Your task to perform on an android device: "FDW Robot Vacuum Cleaner 2000pa Strong Suction, 4400mAh, Black" is actually priced higher than that, so please report this item for price gouging on the eBay app.
Image 0: 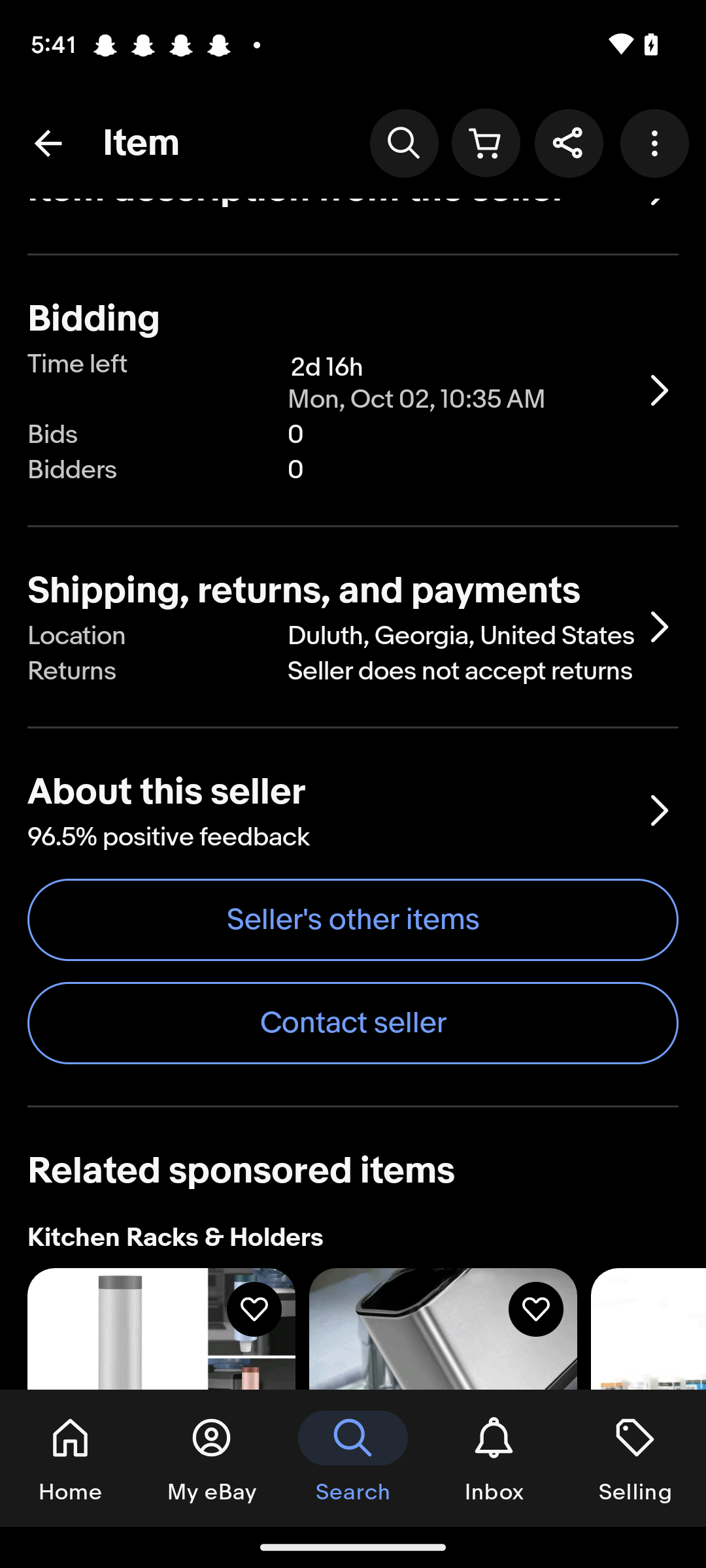
Click on the three dots on the top right corner of the screen.
Step 0: click (658, 142)
Image 2: 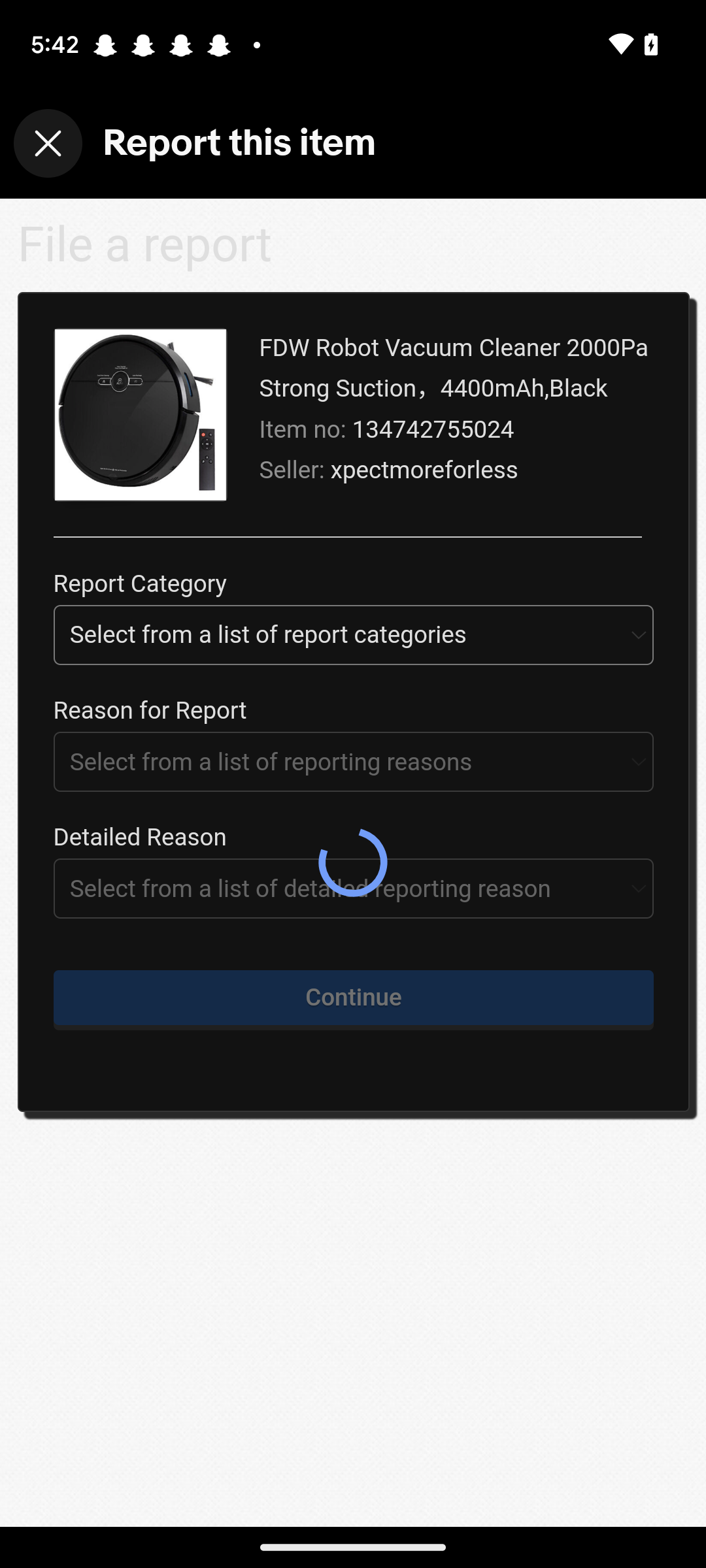
Click on the input box under the Head Report category.
Step 2: click (352, 634)
Image 3: 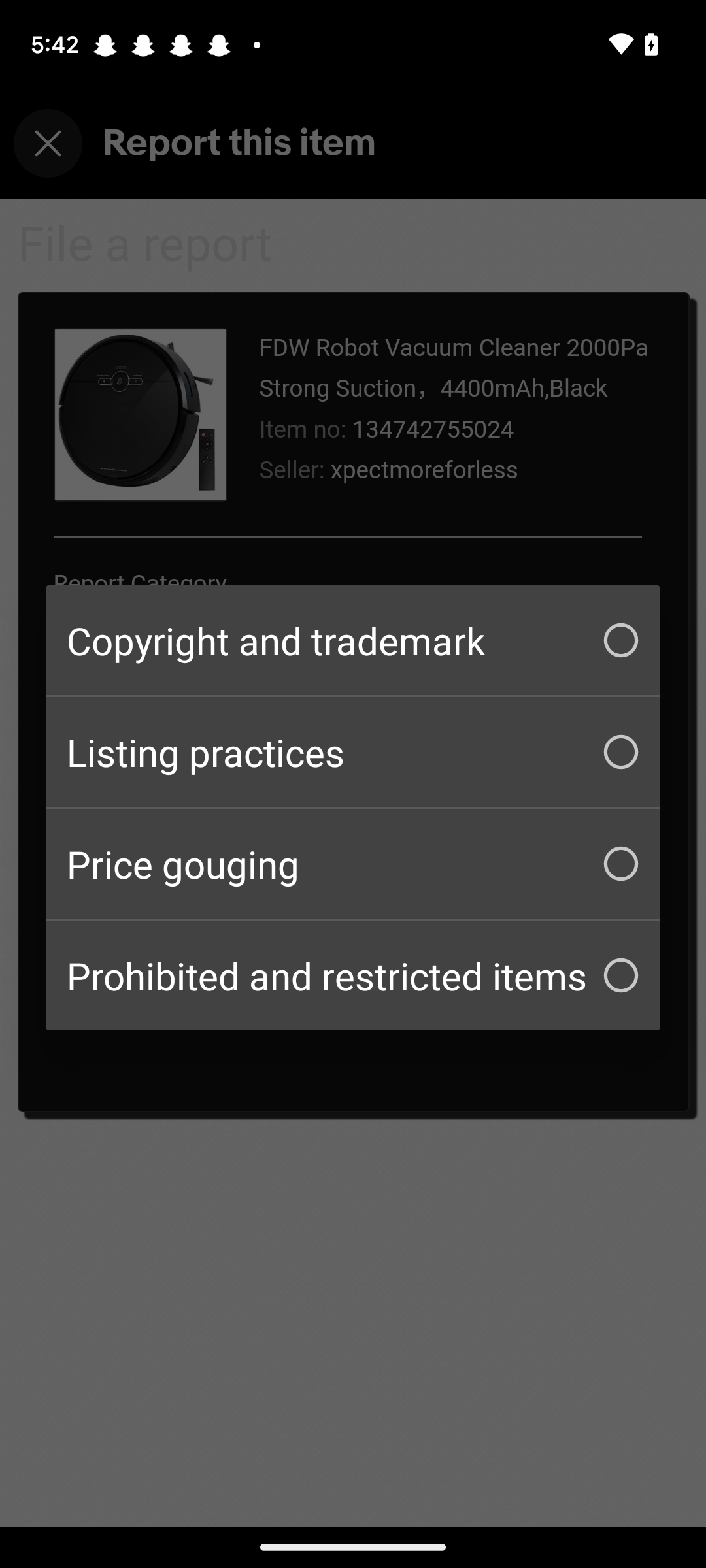
Select the tab price gouging.
Step 3: click (353, 863)
Image 5: 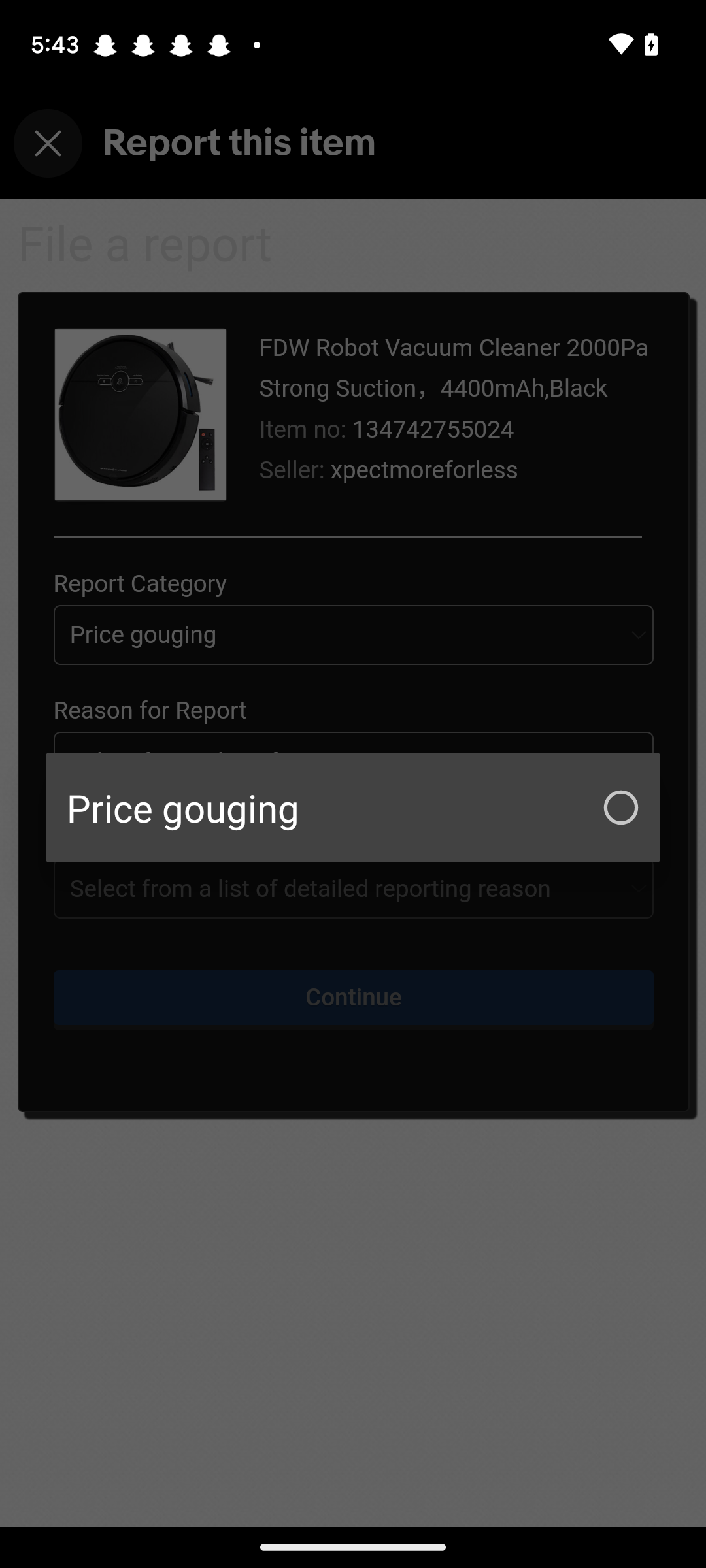
Click on the circle on the right side of the tab for price gouging.
Step 5: click (353, 808)
Image 6: 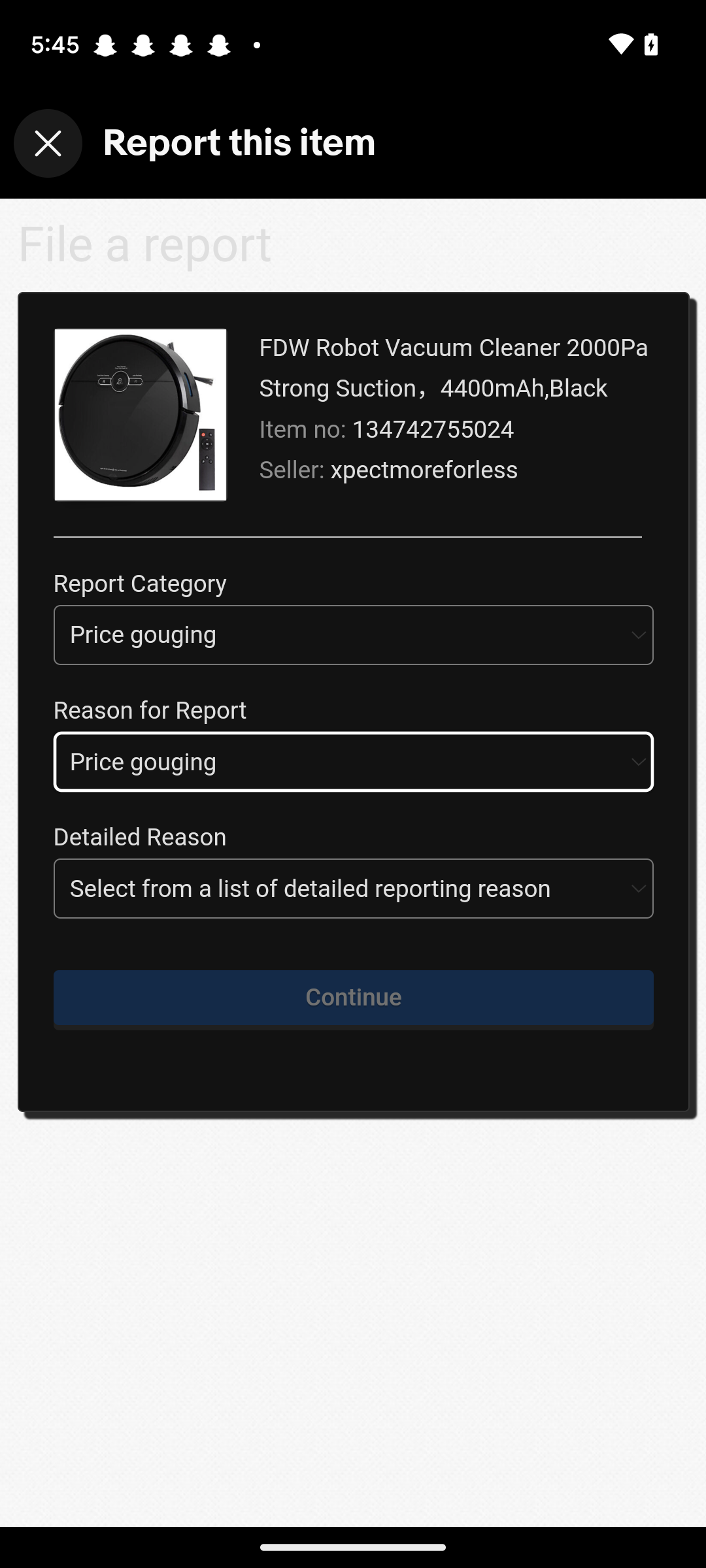
Click on the input box under the Head Detailed Reason..
Step 6: click (352, 889)
Image 7: 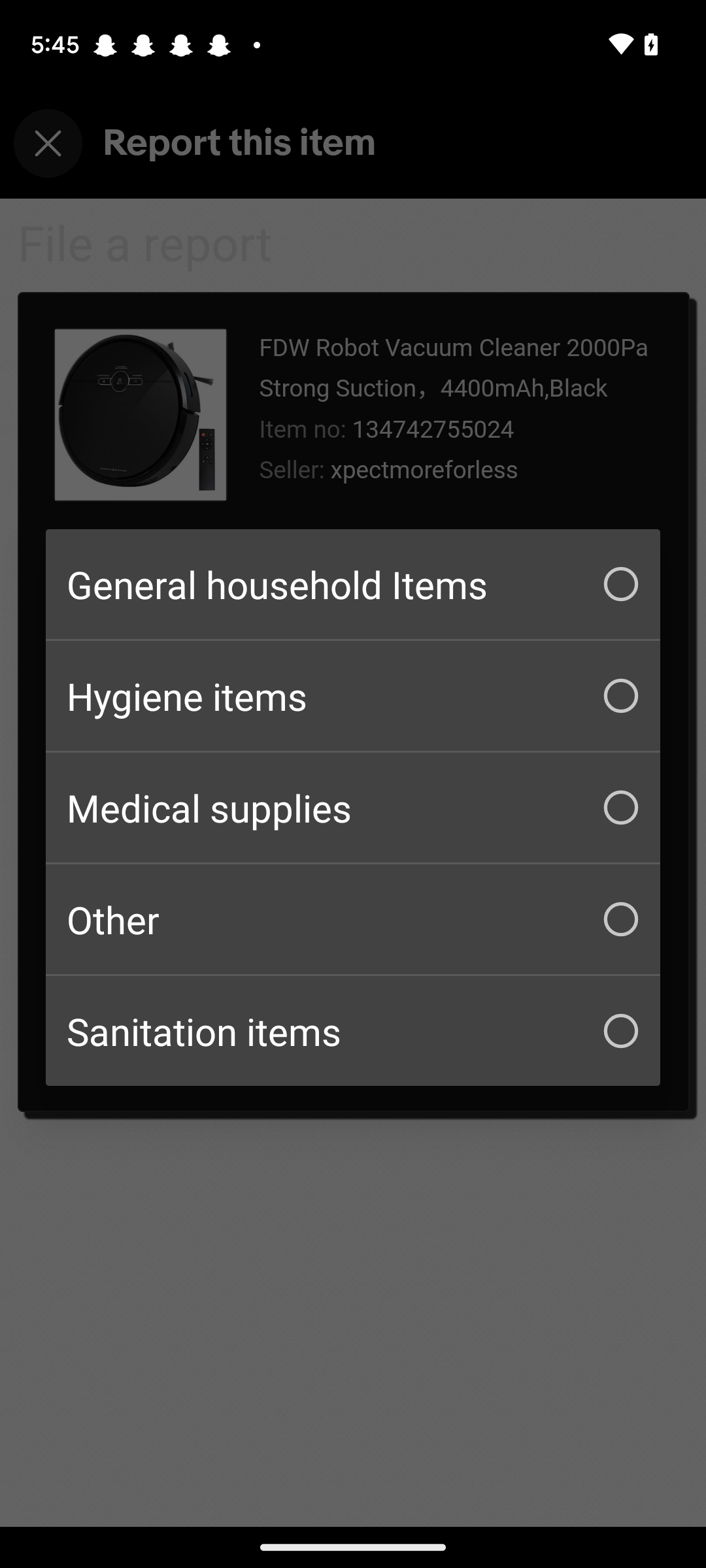
Select the tab Other.
Step 7: click (353, 919)
Image 8: 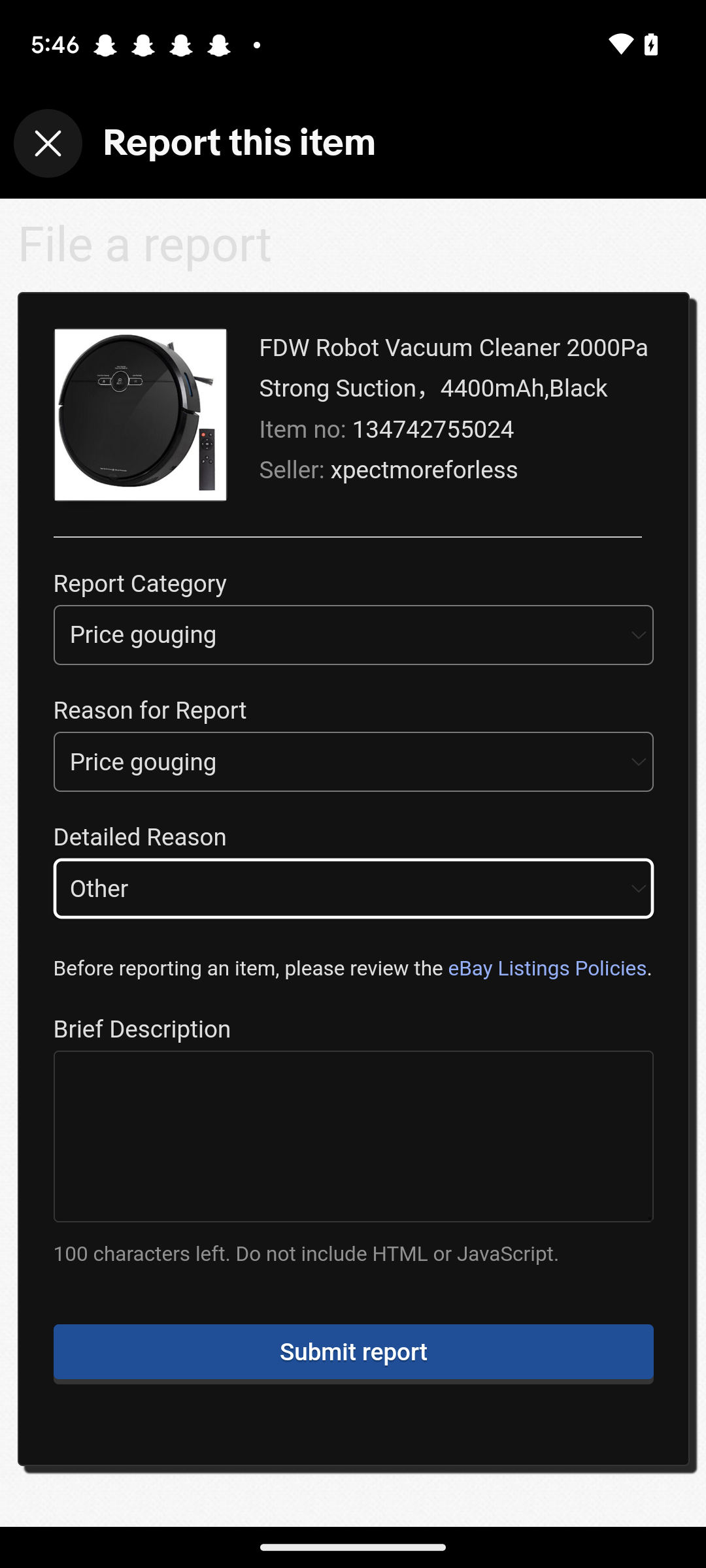
Click on the tab Submit Report
Step 8: click (352, 1352)